Your task to perform on an android device: Go to the RailYatri app and track the status of a train from New Delhi to Amritsar Jn. by Shatabdi Express.
Image 1: 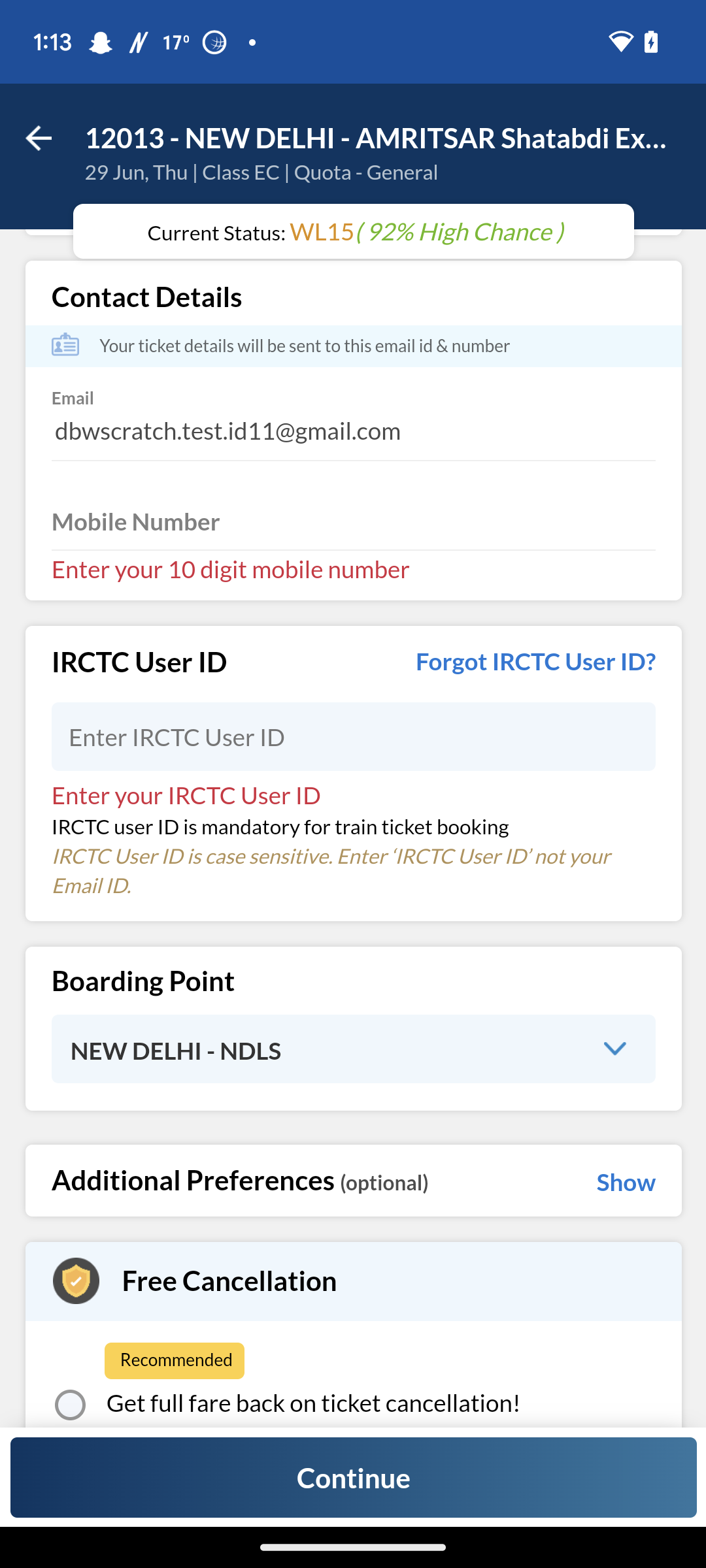
Go back to the previous screen
Step 1: press back button
Image 2: 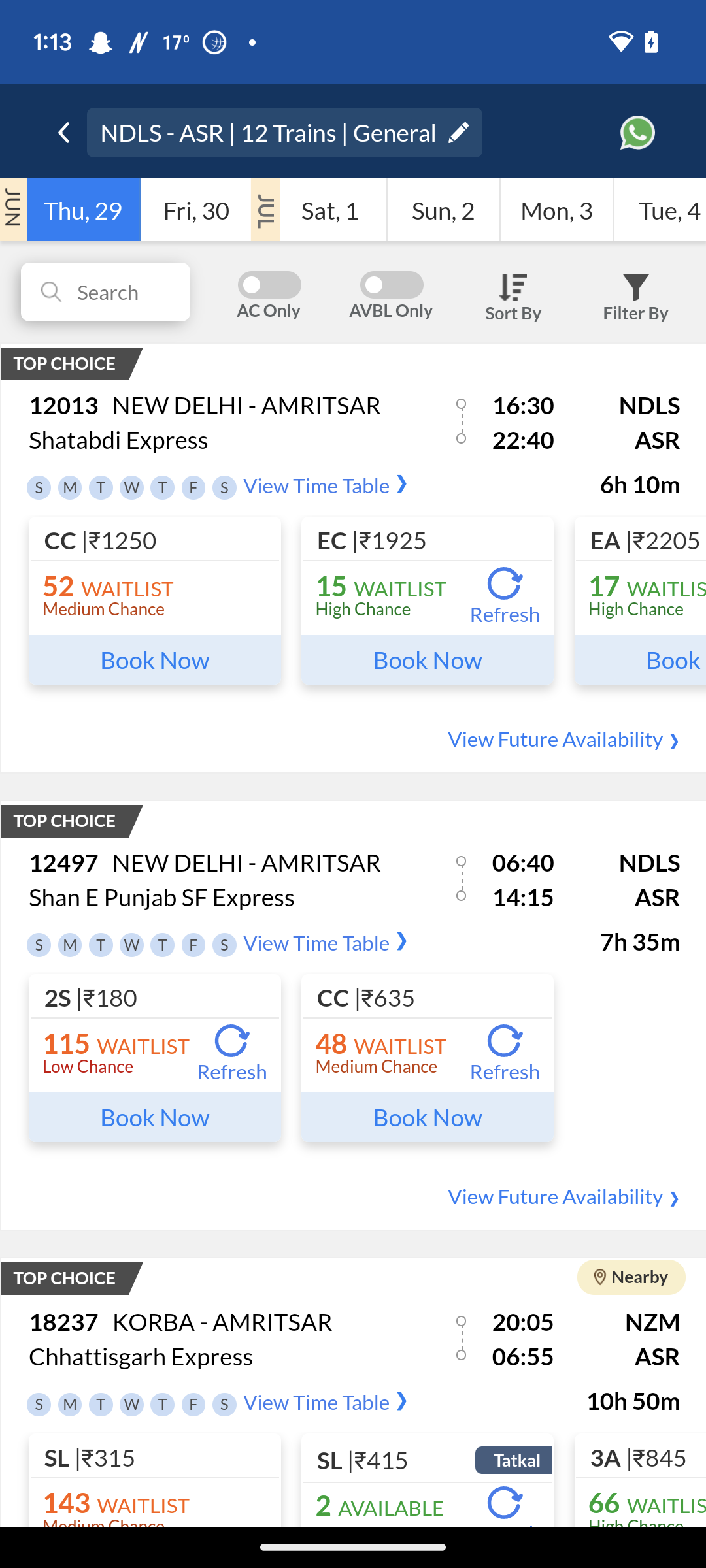
Click on the view time table option of Shatabdi Express
Step 2: click (316, 485)
Image 3: 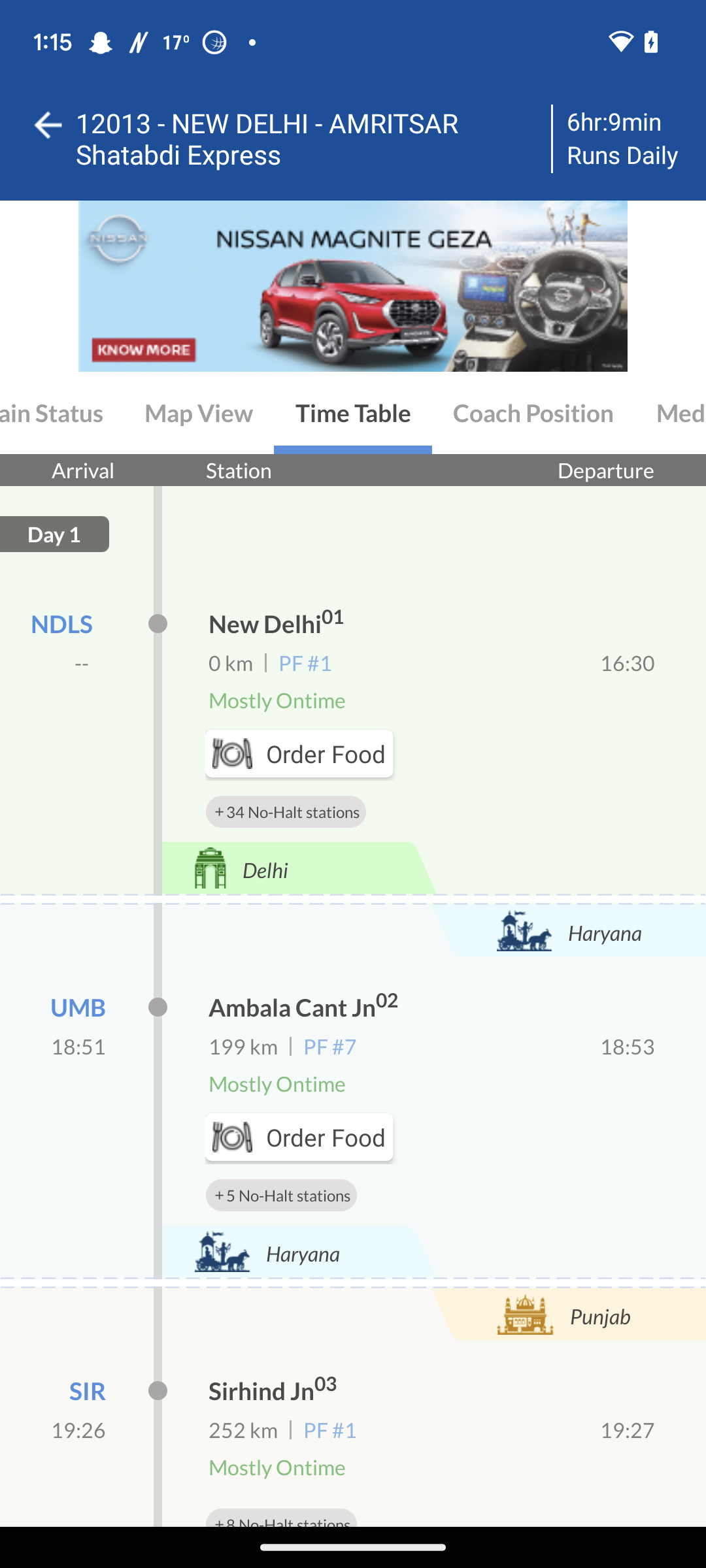
Click on train status section
Step 3: click (51, 412)
Image 4: 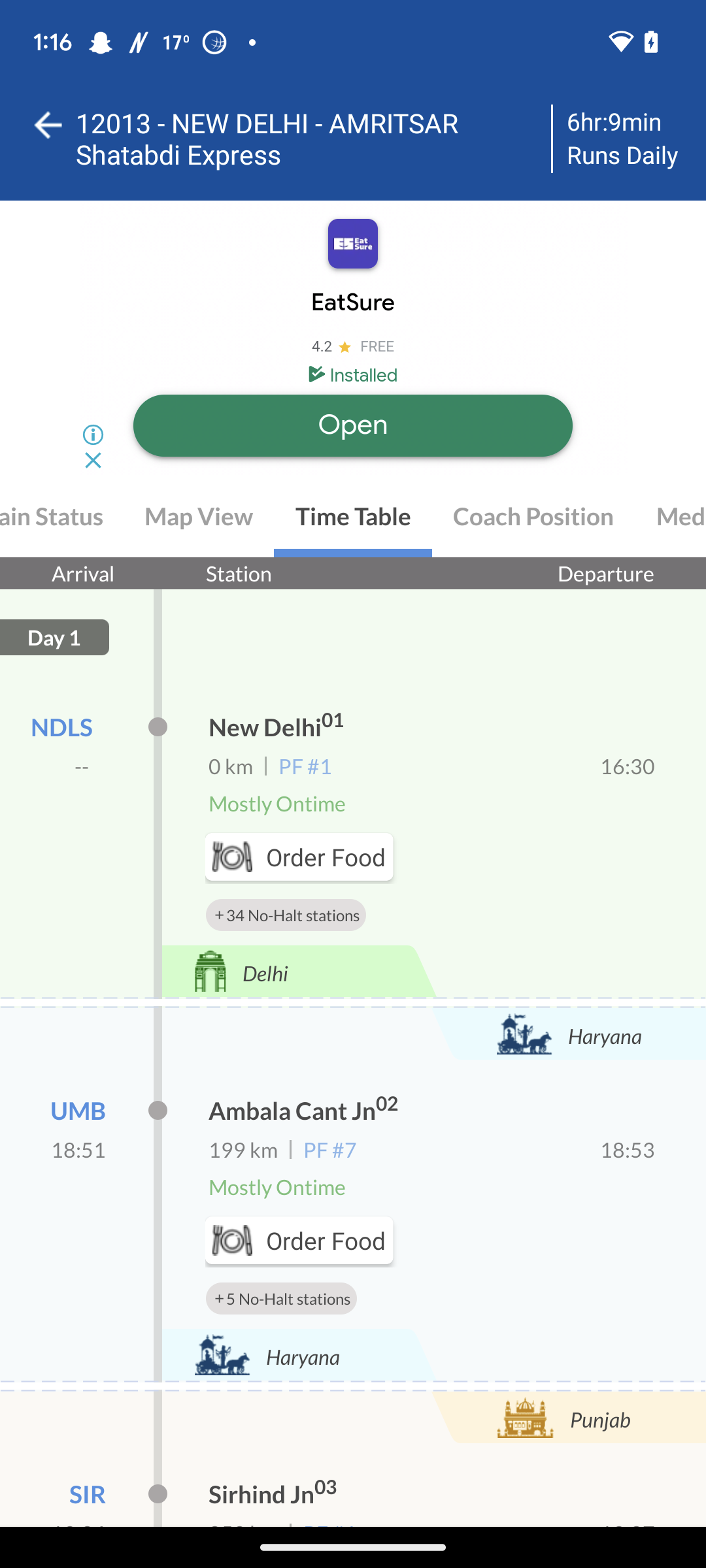
Click on train status section
Step 4: wait
Image 5: 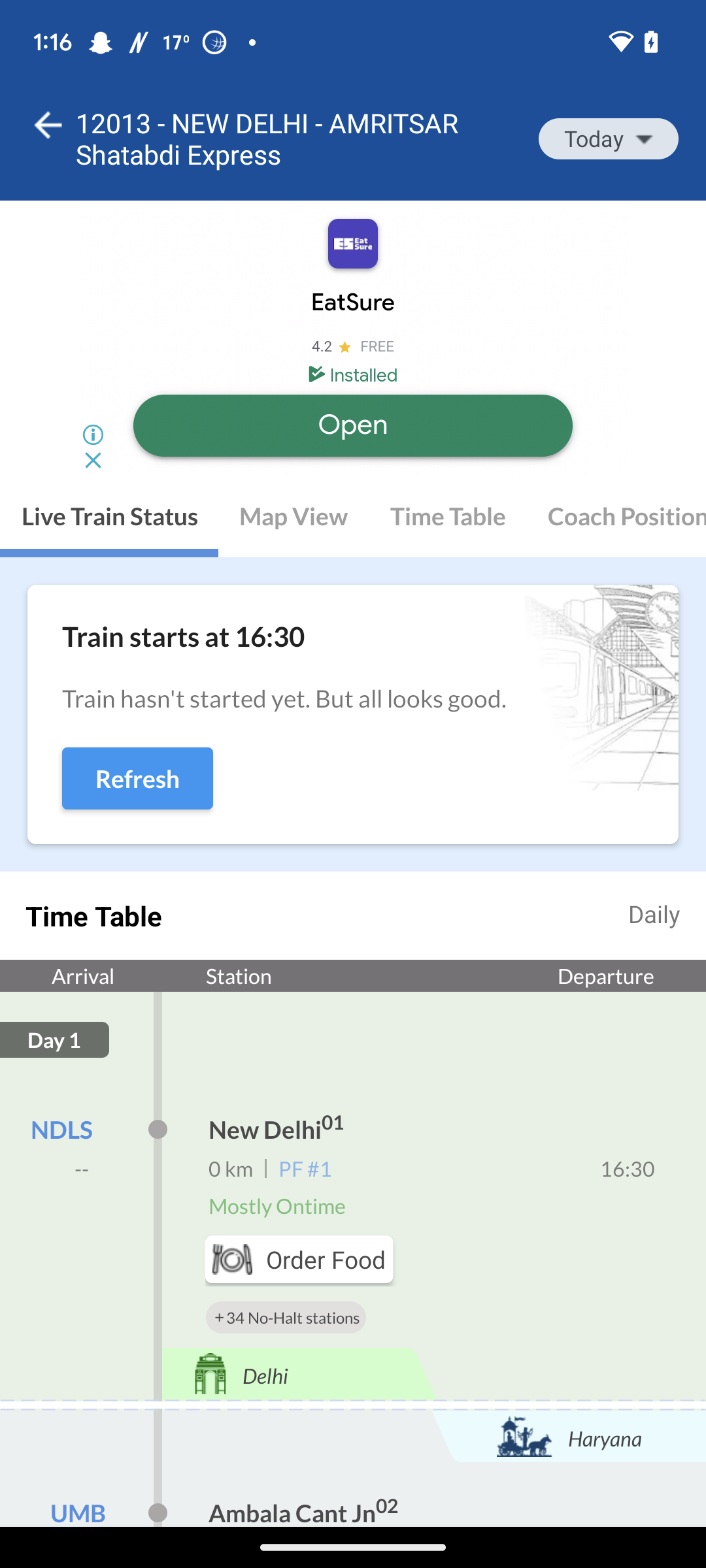
Swipe up
Step 5: scroll down
Image 6: 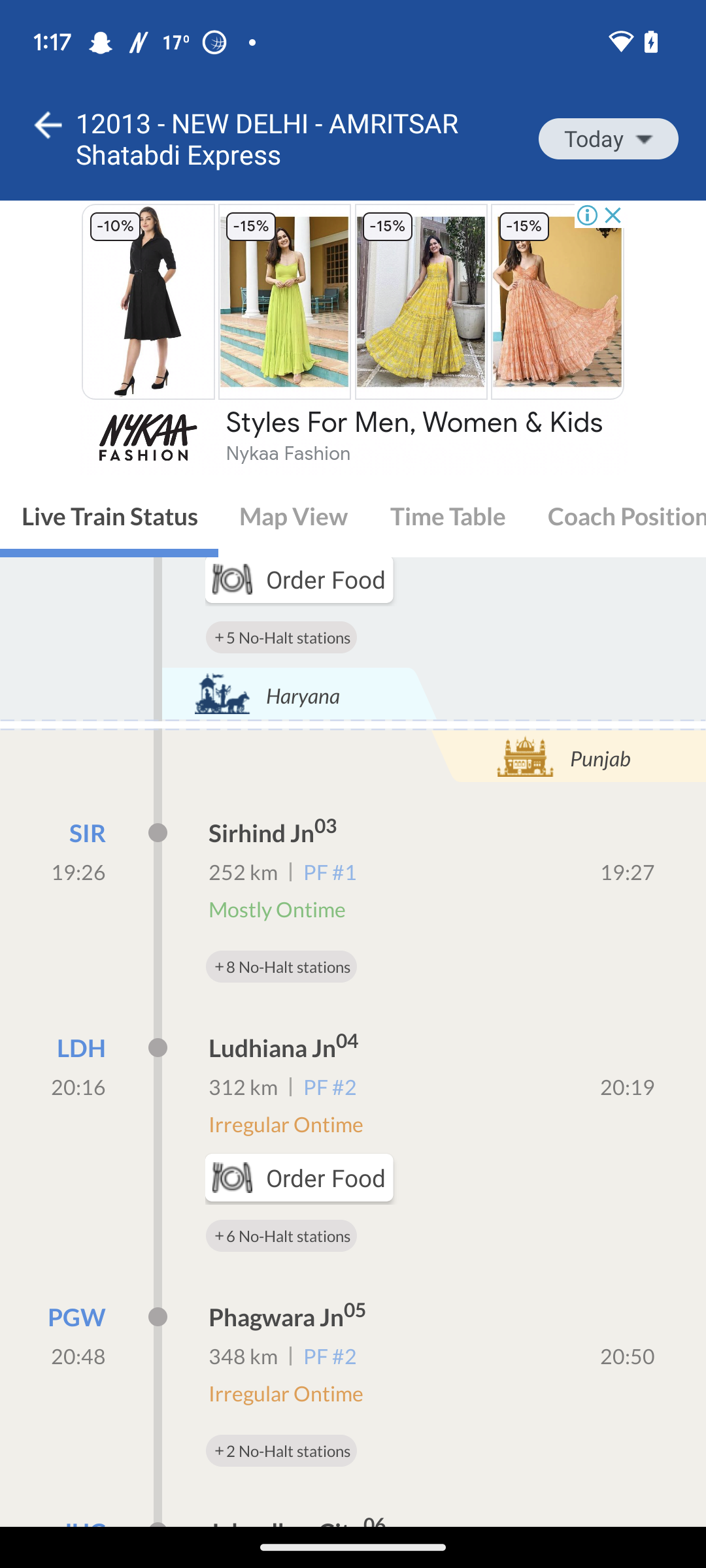
Swipe up
Step 6: scroll down